Your task to perform on an android device: I'd like to share this Audio 1 recorded file with my friend Rick at rick.weinstein@dayrep.com. through Gmail app
Image 0: 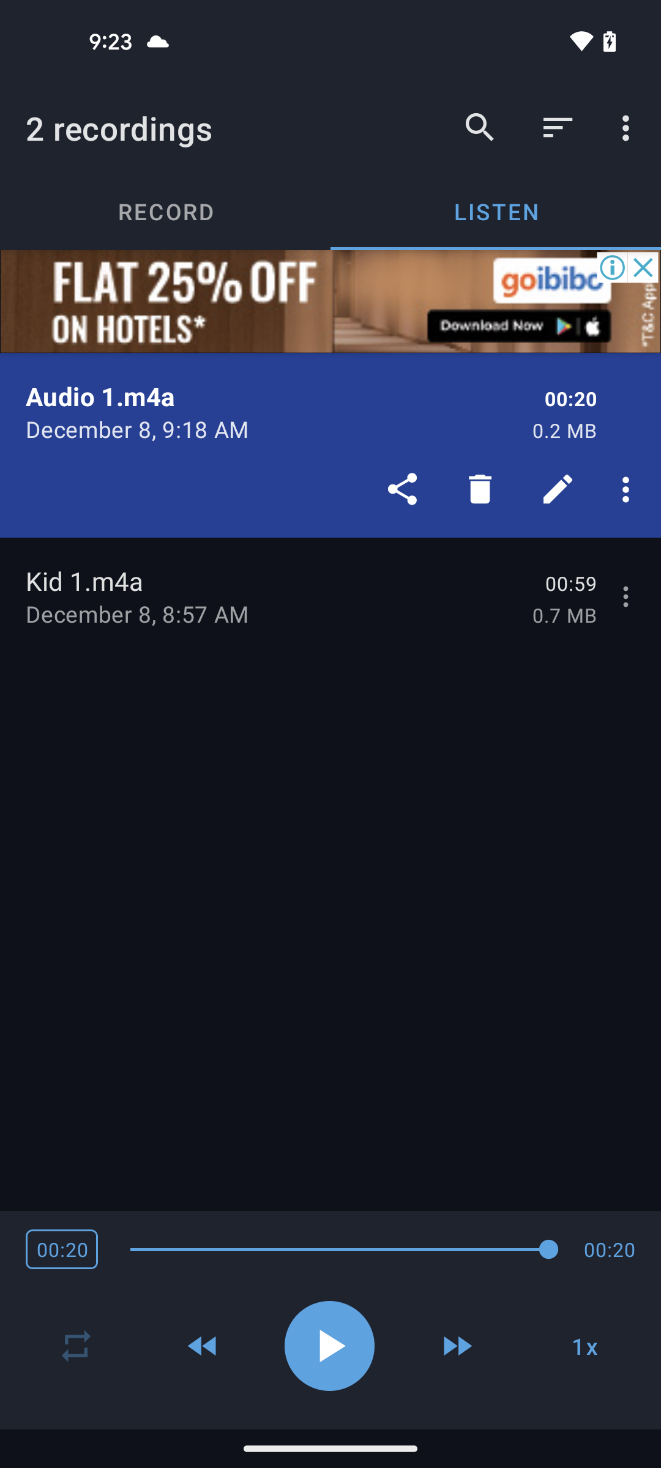
click on the share icon
Step 0: click (402, 489)
Image 1: 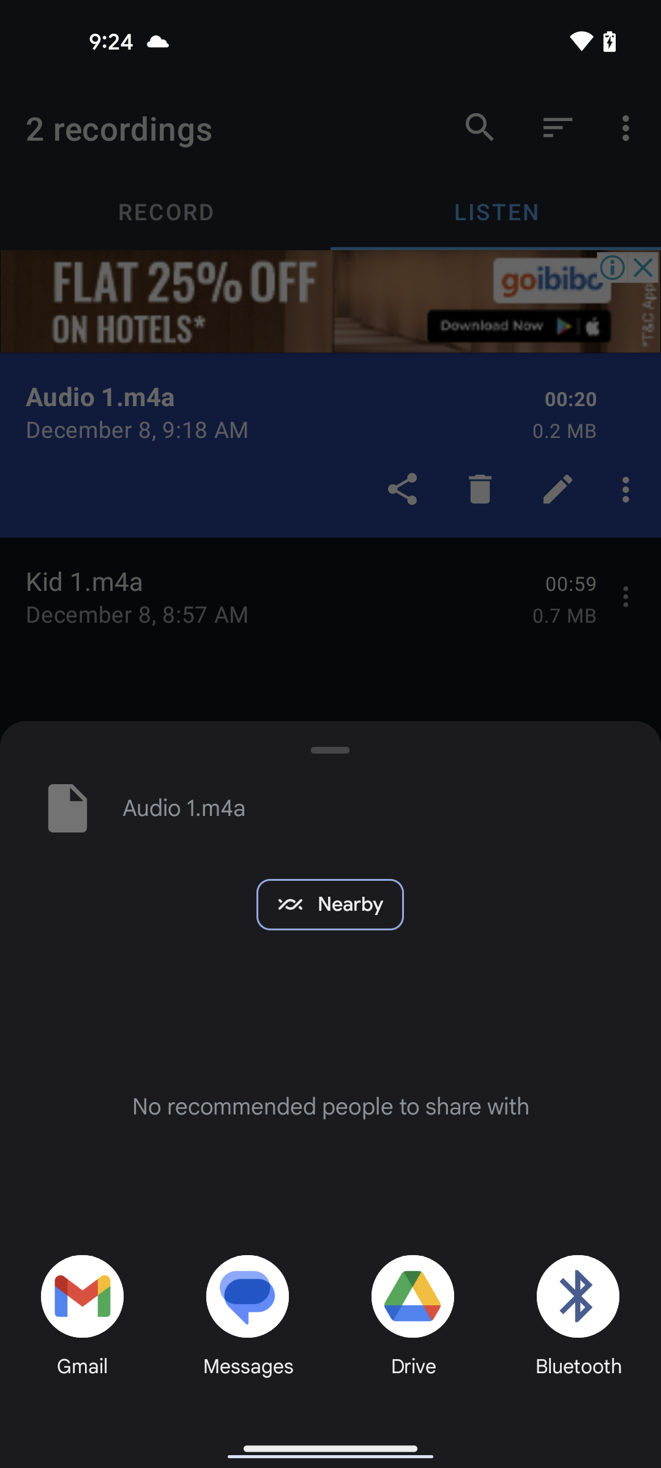
select Gmail app
Step 1: click (88, 1278)
Image 2: 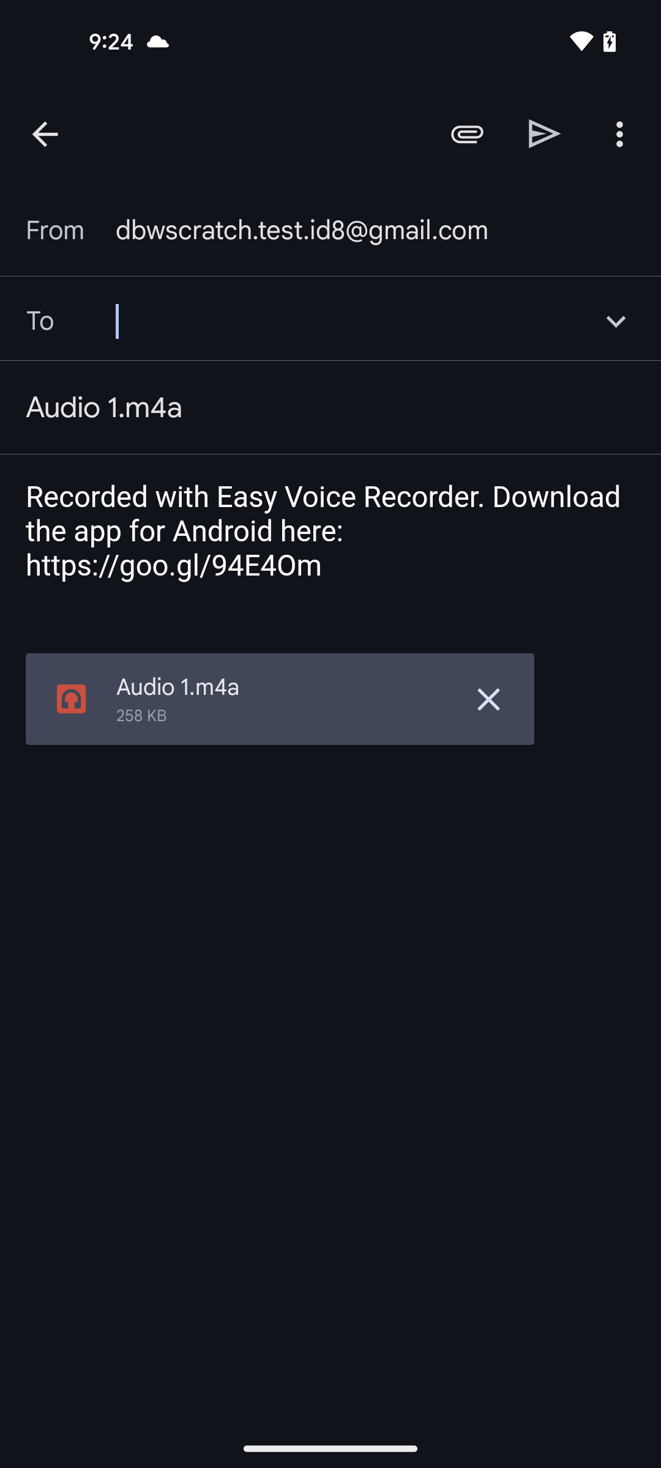
click on email I'd type box
Step 2: click (349, 321)
Image 3: 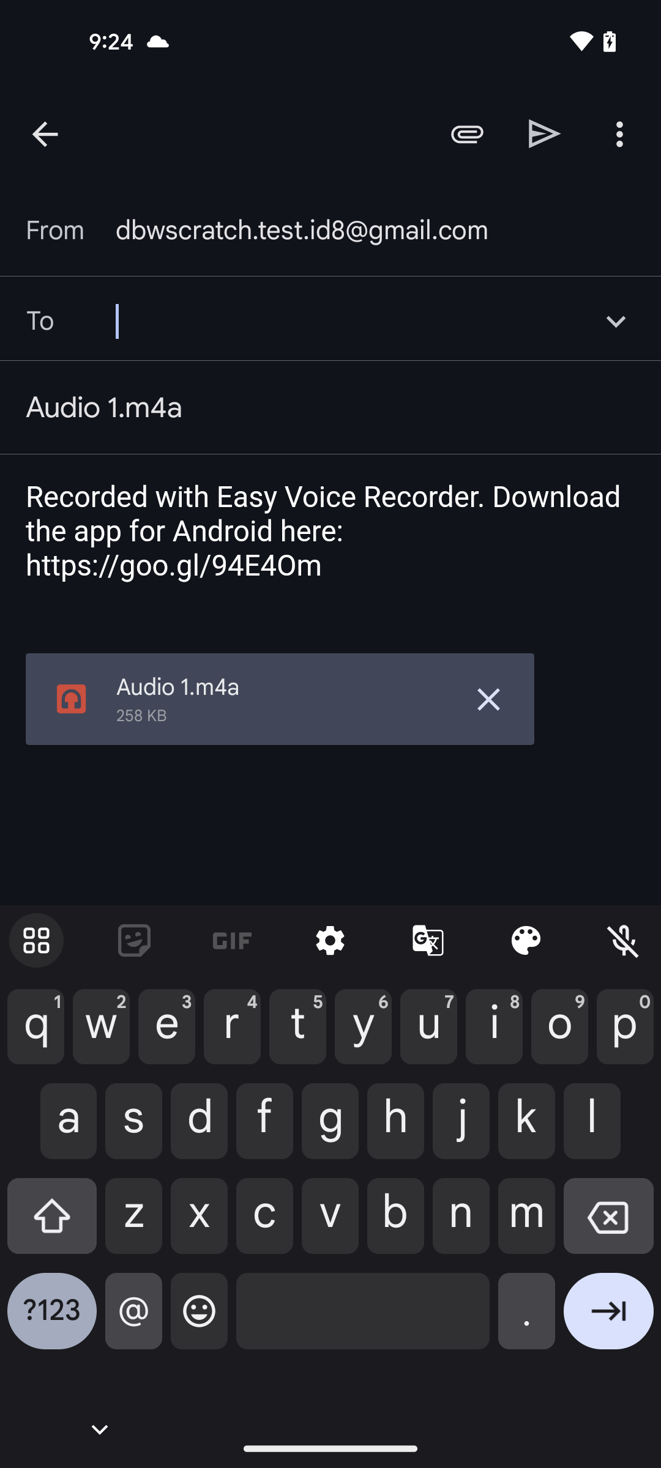
enter the email I'd rick.weinstein@dayrep.com
Step 3: type "rick.weinstein@dayrep.com"
Image 4: 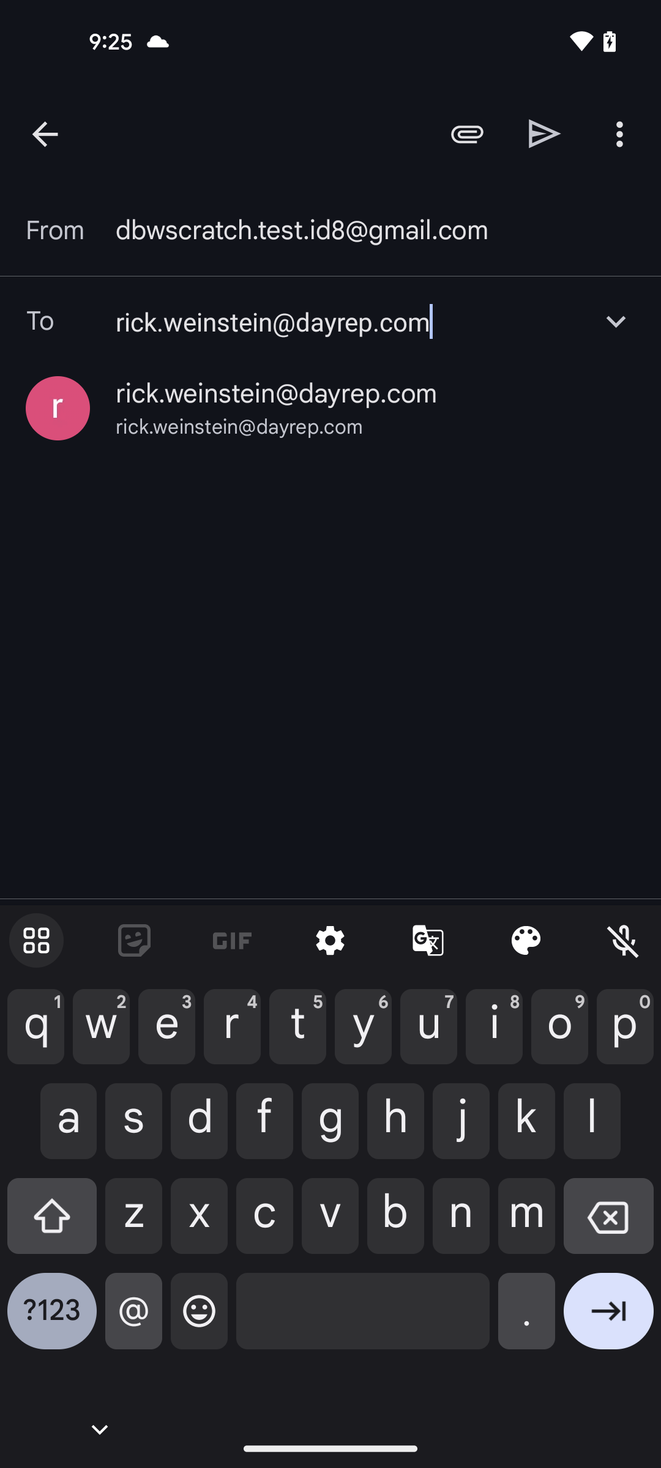
select the id
Step 4: click (276, 393)
Image 5: 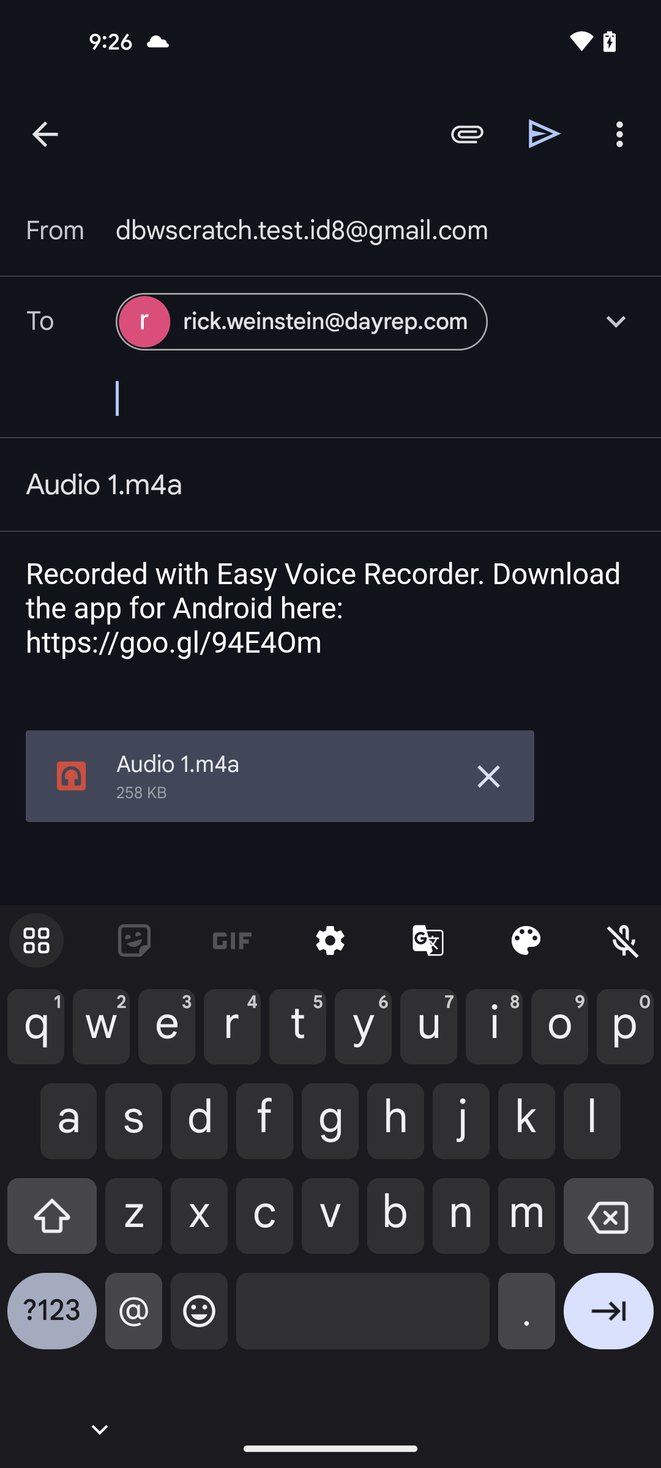
click on the send icon
Step 5: click (545, 133)